Your task to perform on an android device: Go to the withings app and track your body temperature
Image 0: 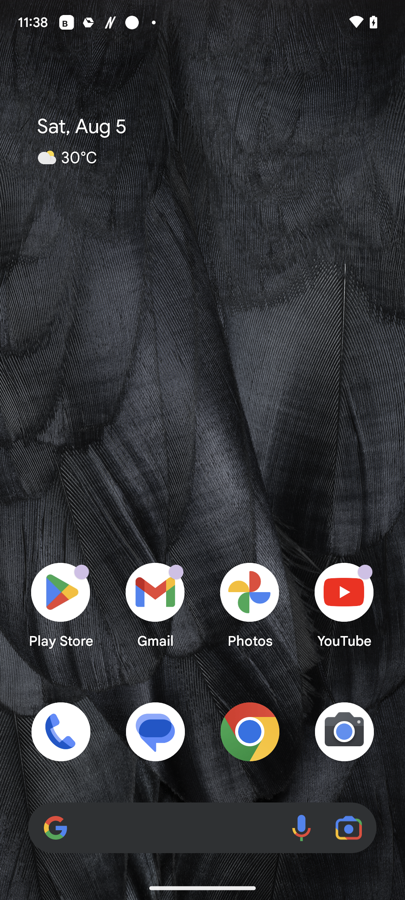
Open the Withings app
Step 0: open app "Withings"
Image 1: 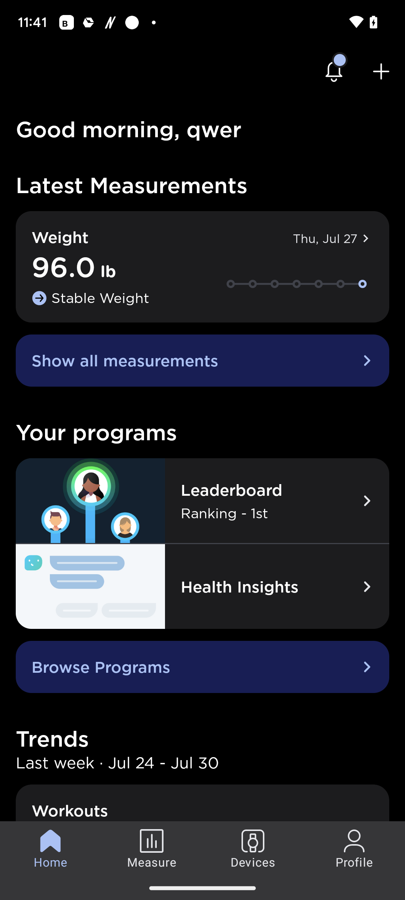
Click on plus icon at the top right corner of the screen
Step 1: click (381, 72)
Image 2: 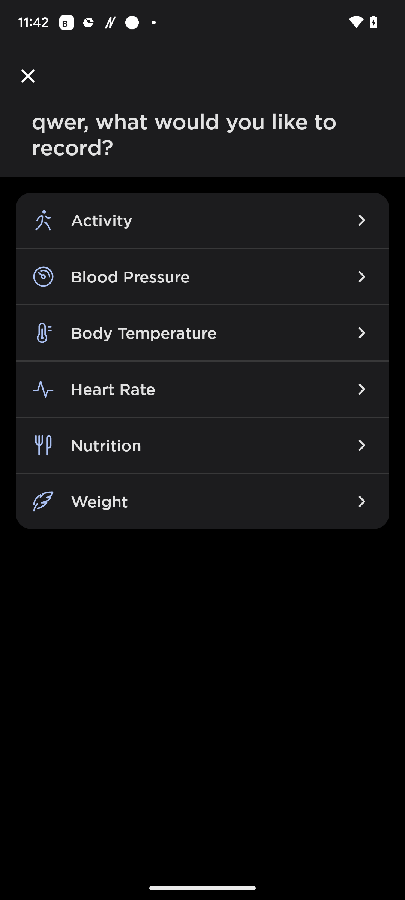
Click on third option 
Step 2: click (144, 333)
Image 3: 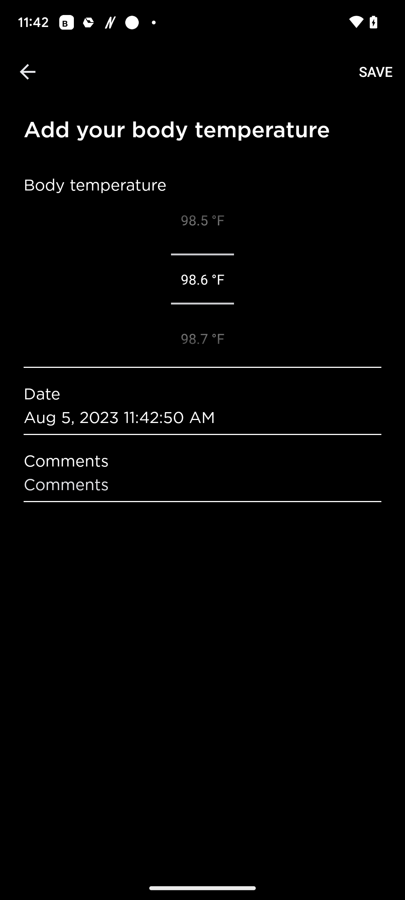
Click on save option at the top right corner of the screen
Step 3: click (376, 72)
Image 4: 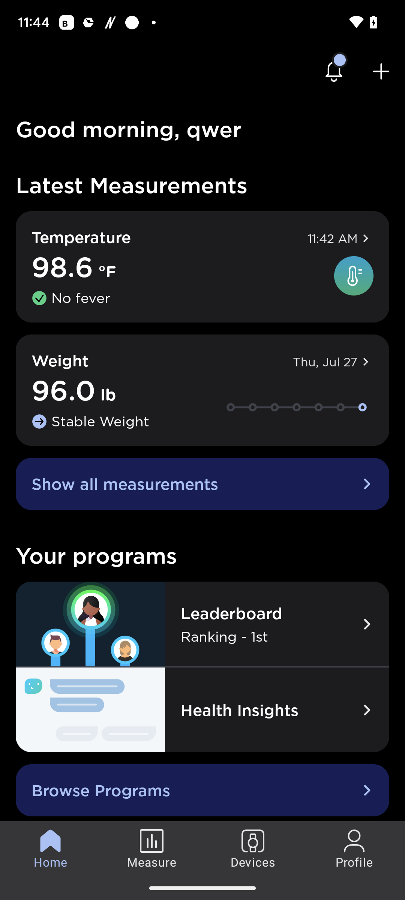
Click on 98.6
Step 4: click (125, 266)